Your task to perform on an android device: Open the Smart Contacts app & search for the contact Con 1
Image 0: 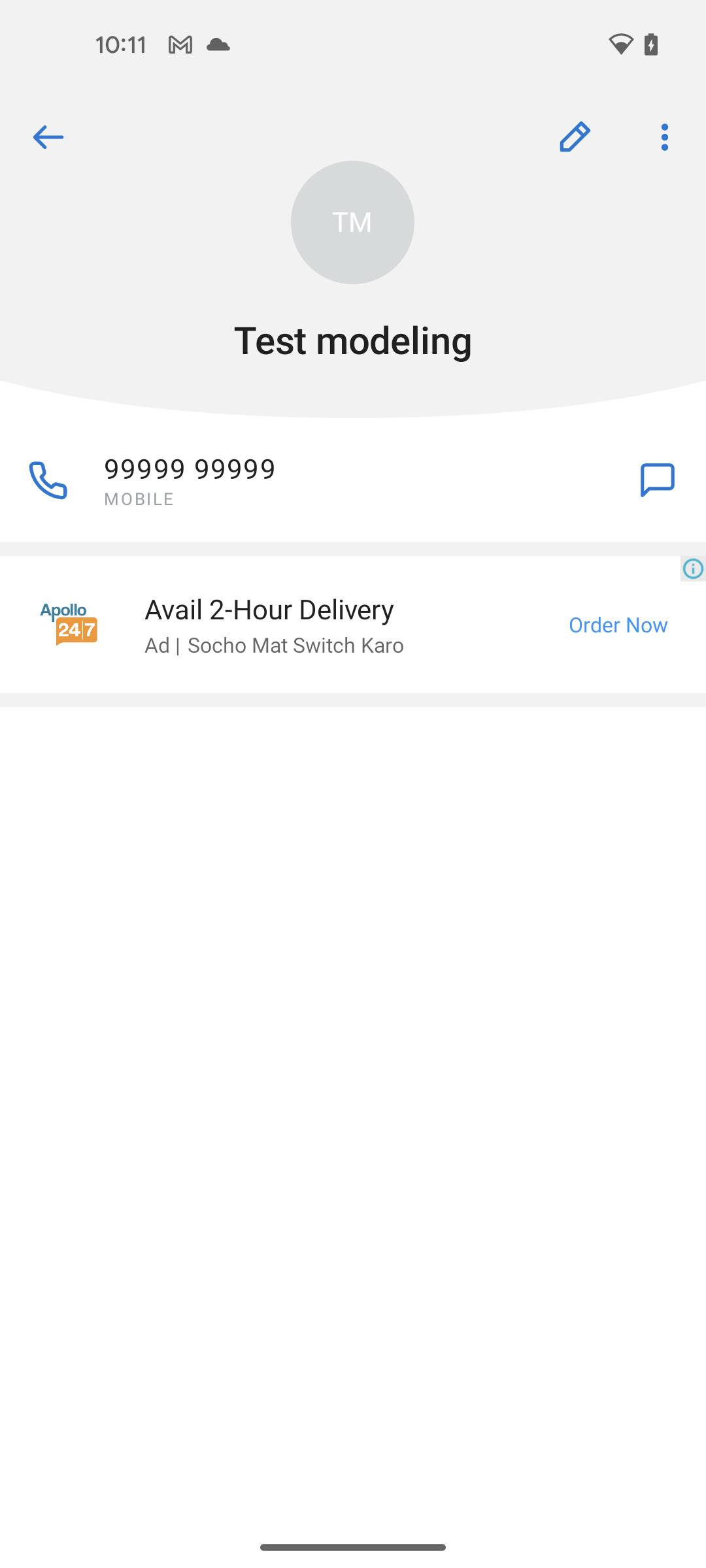
open the Smart Contacts app
Step 0: open app "Smart Contacts"
Image 1: 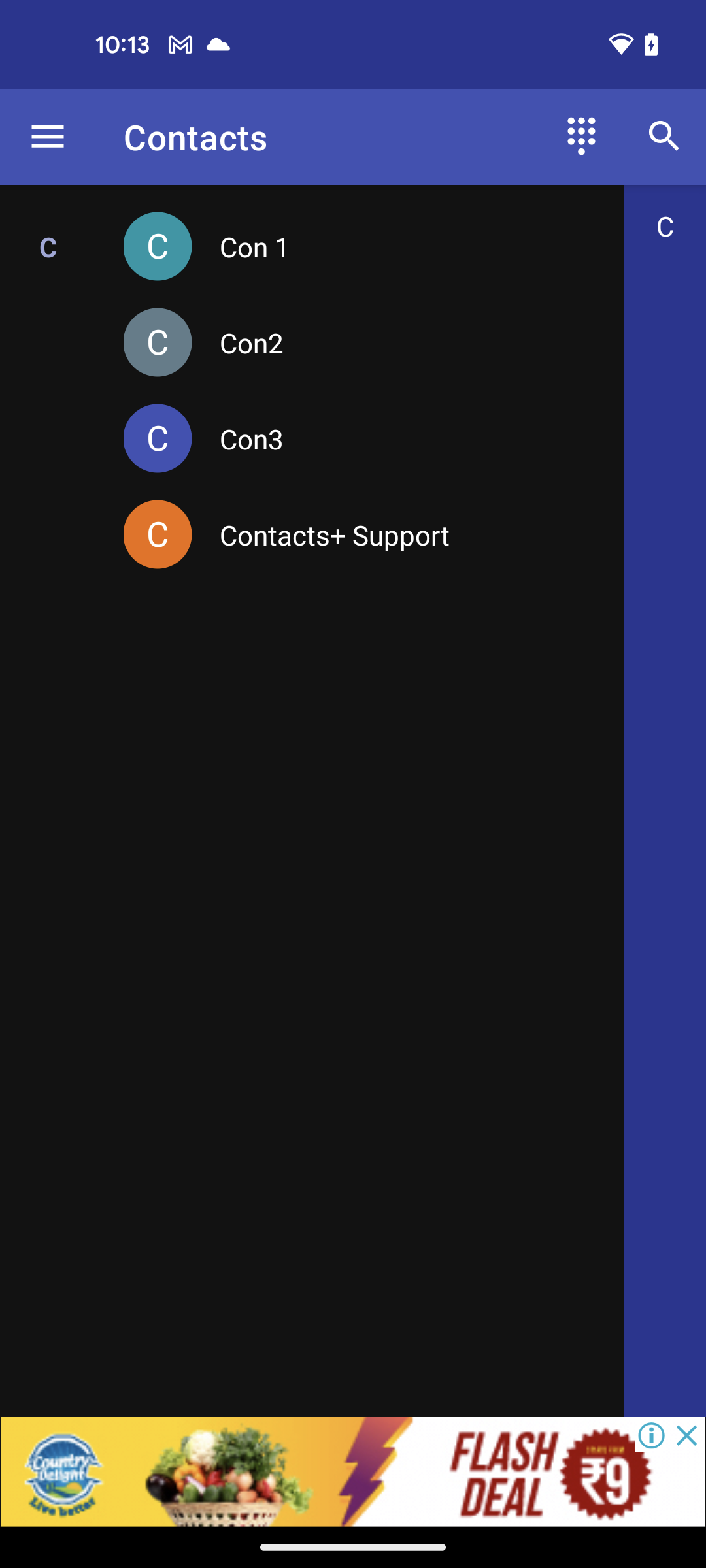
click on the search icon at the top right corner of the screen
Step 1: click (664, 137)
Image 2: 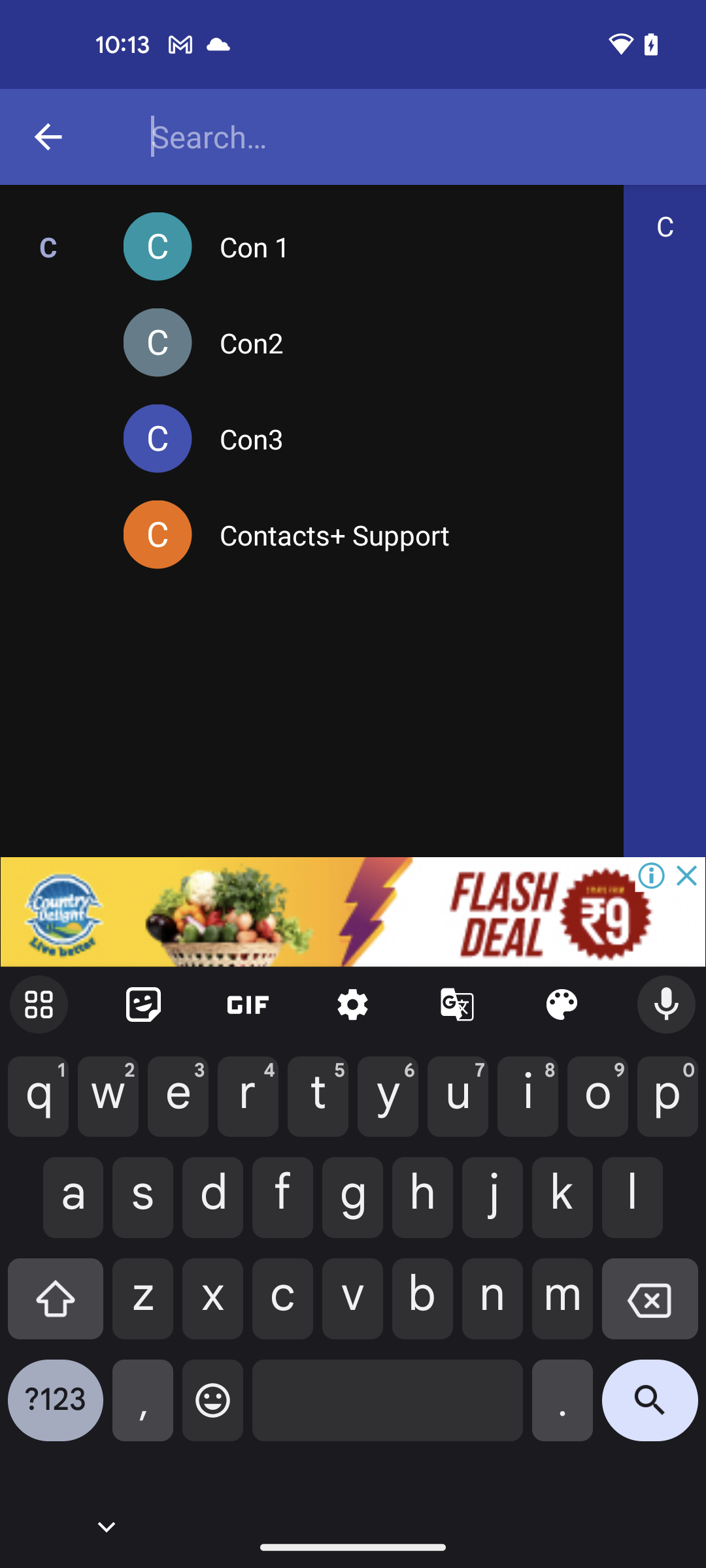
enter the contact name Con 1
Step 2: type "Con 1"
Image 3: 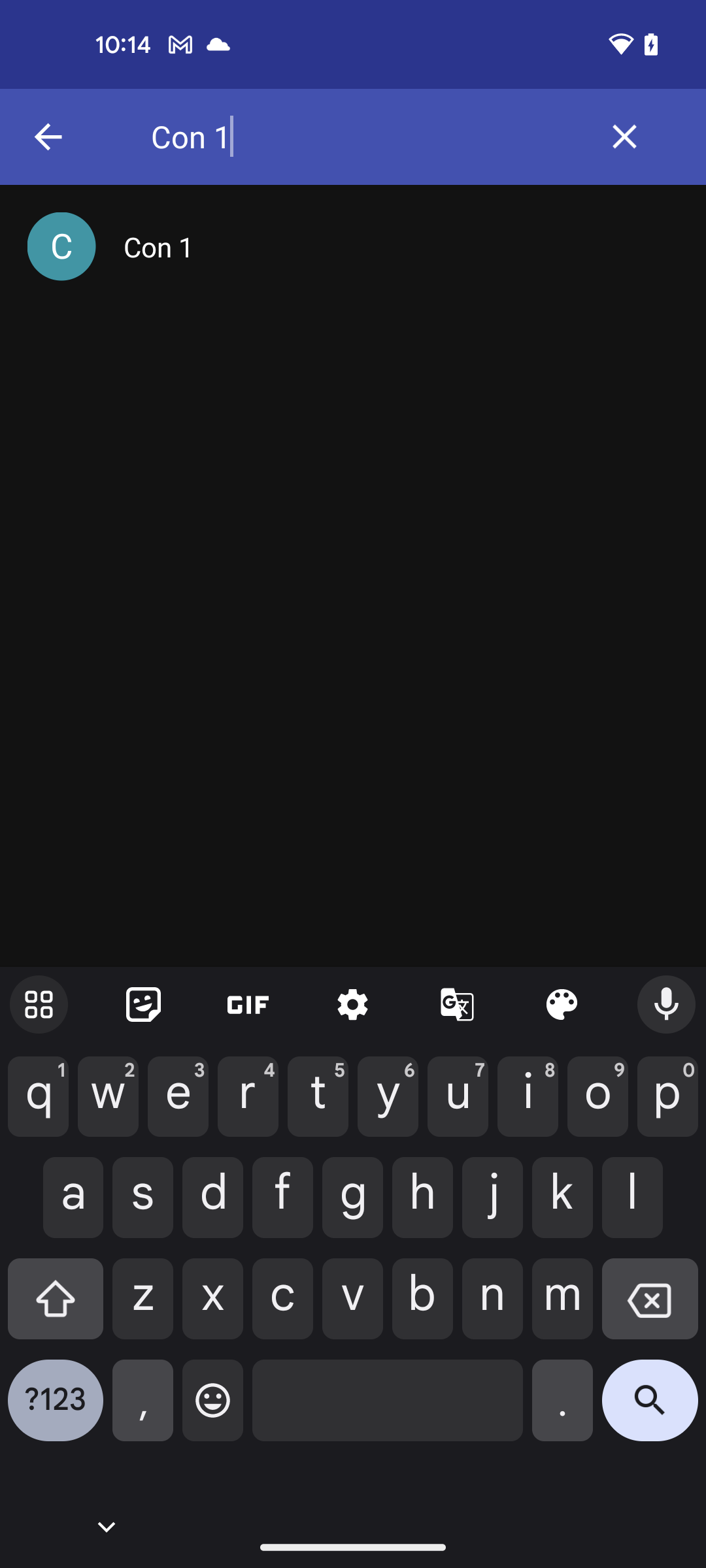
select the first contact from suggestion
Step 3: click (401, 246)